Your task to perform on an android device: Search for the text - “press release” in the book All Against All by Nathan Allen on the Google Play Books app.
Image 0: 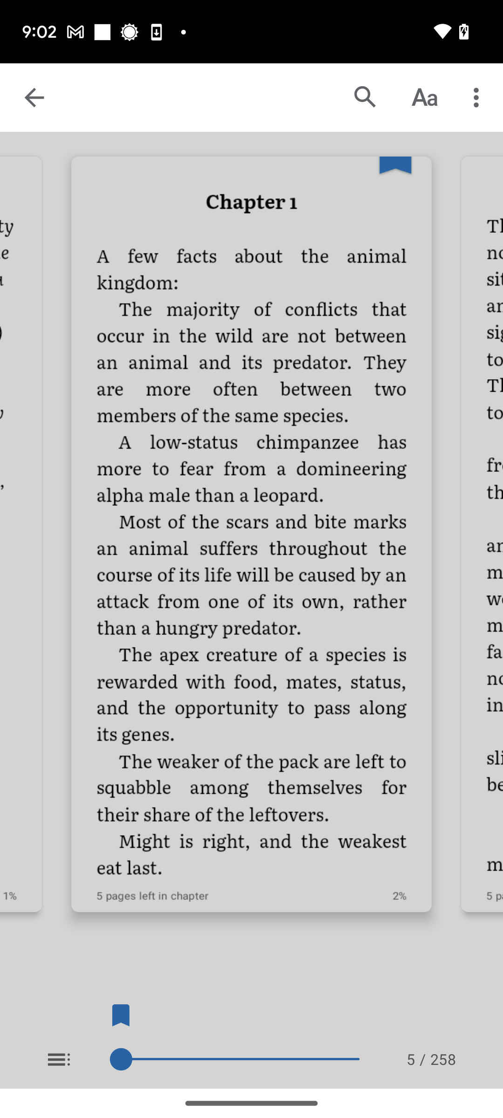
Click on the search icon at the top of the screen.
Step 0: click (365, 97)
Image 1: 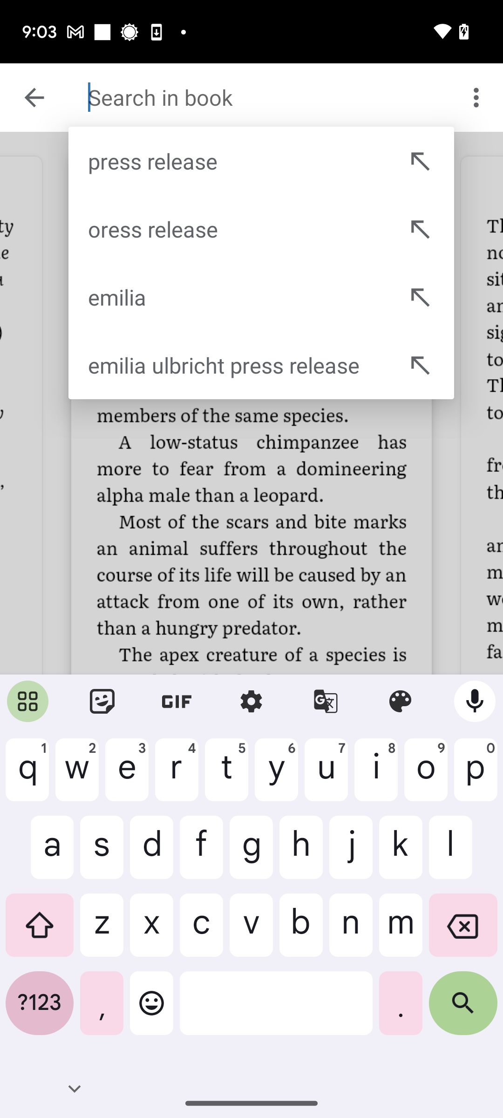
Type in press release.
Step 1: type "press release"
Image 2: 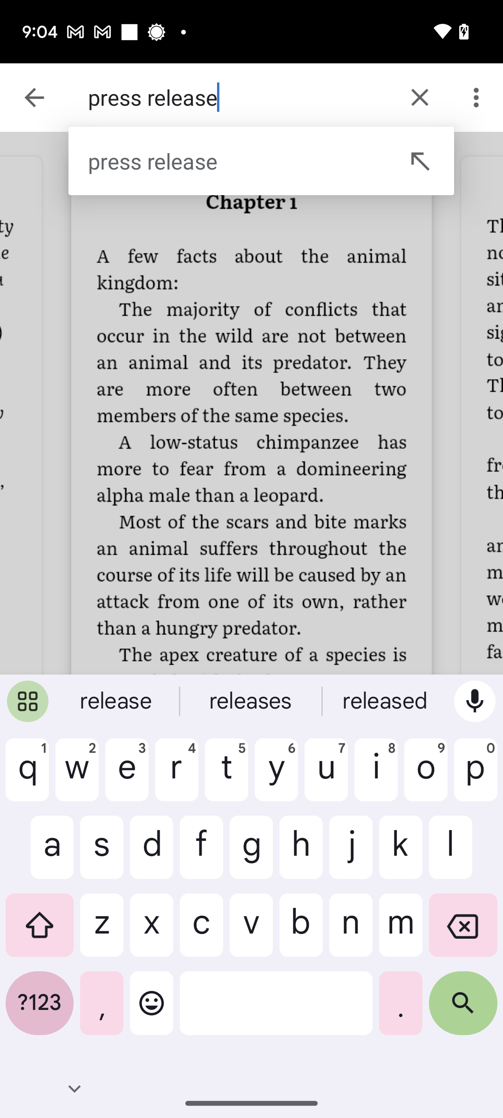
Click on the search button at the bottom-right of the keyboard.
Step 2: click (463, 1010)